Your task to perform on an android device: The mushroom lasagna was very good. I would like to rate the recipe with 4 stars in the SideChef app.
Image 0: 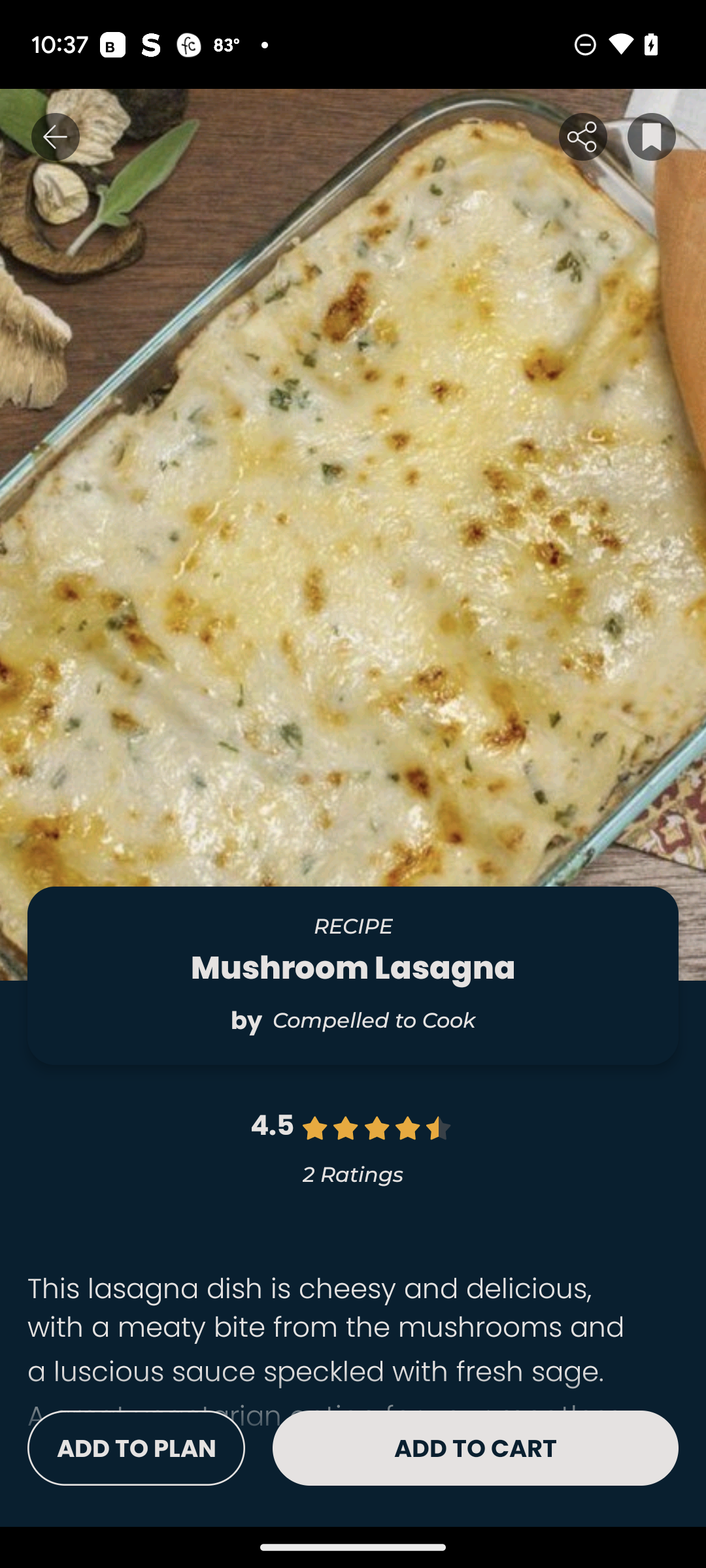
Click on the five star icon.
Step 0: click (361, 1129)
Image 1: 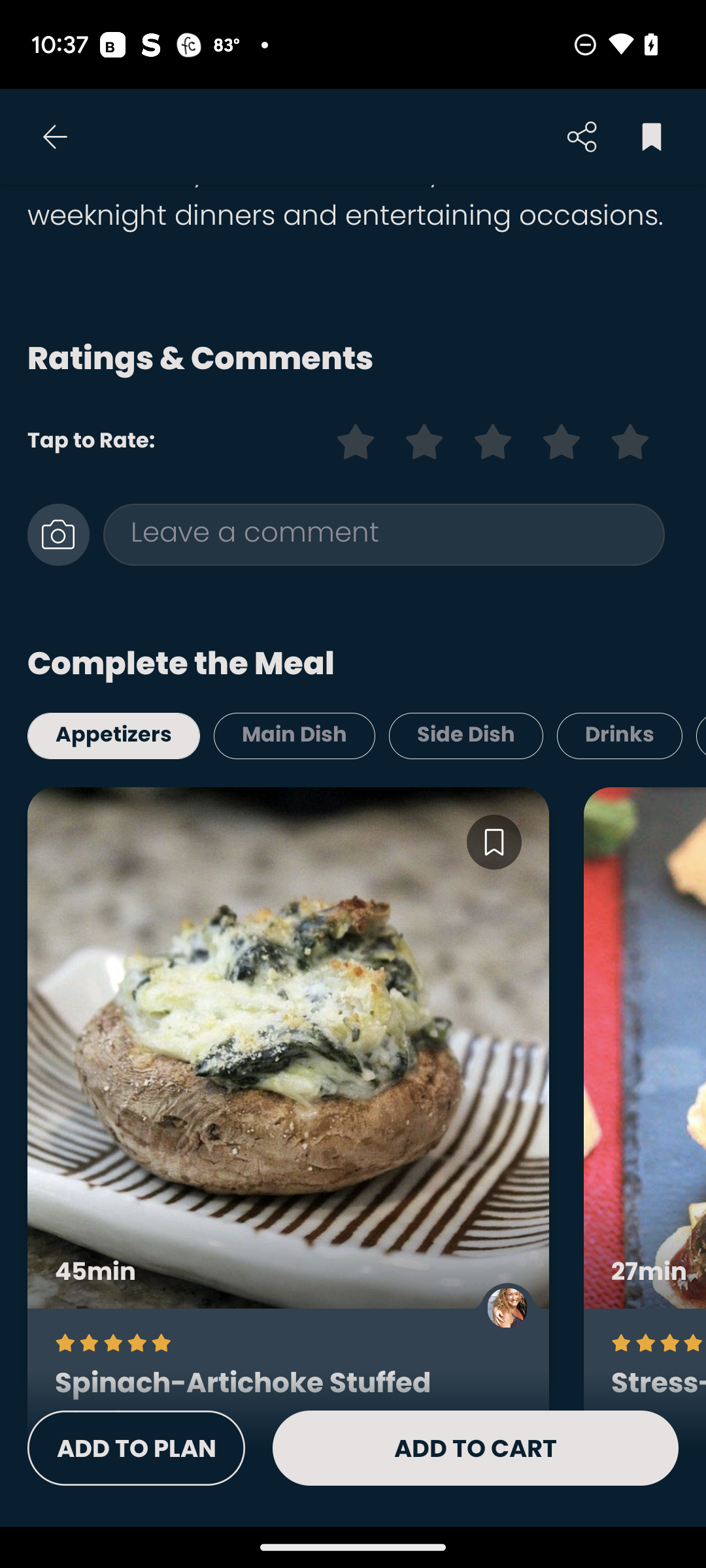
Click on the forth star
Step 1: click (560, 448)